Your task to perform on an android device: In the Fit App , view the insights of  today walk activity
Image 0: 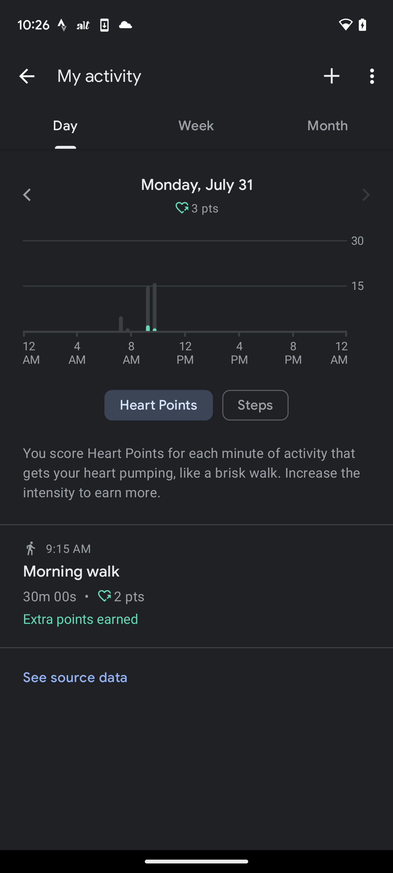
Click on the back icon at the top left corner
Step 0: click (27, 76)
Image 1: 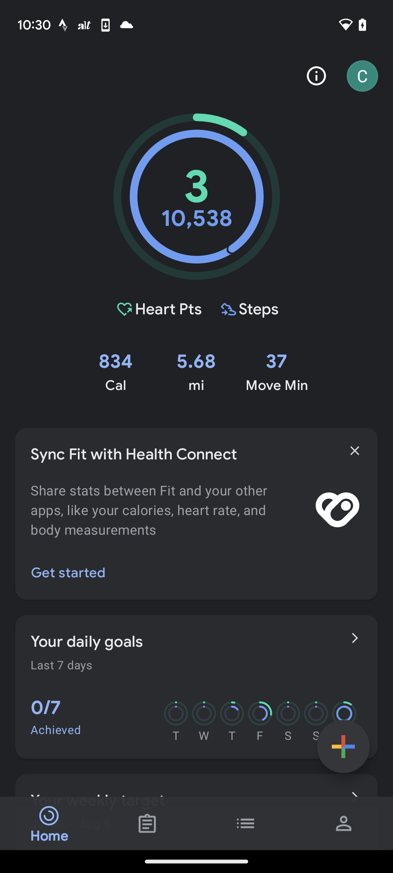
Swipe up on the screen
Step 1: scroll down
Image 2: 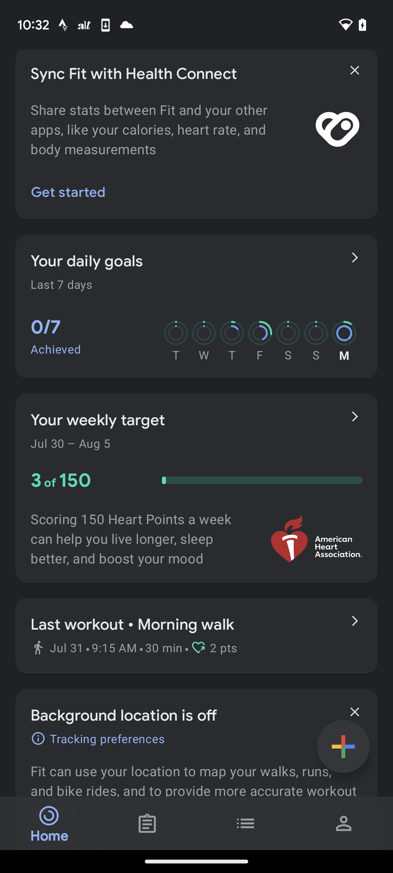
Swipe up on the screen
Step 2: scroll down
Image 3: 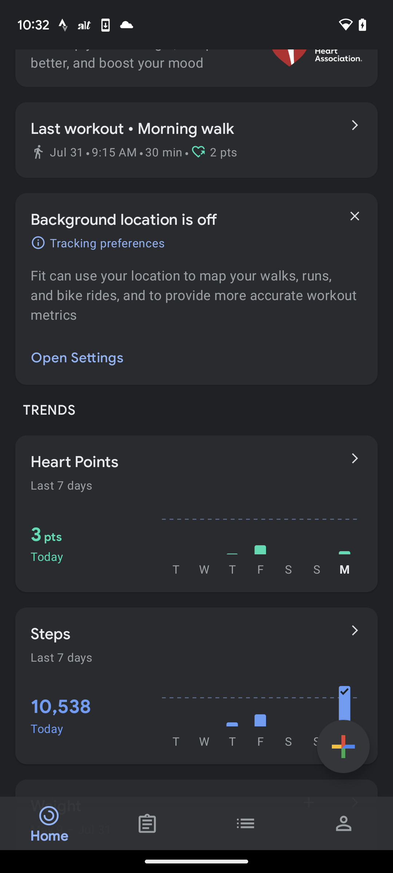
Click on the Steps
Step 3: click (174, 634)